Your task to perform on an android device: Change the Address of the letter .
Image 0: 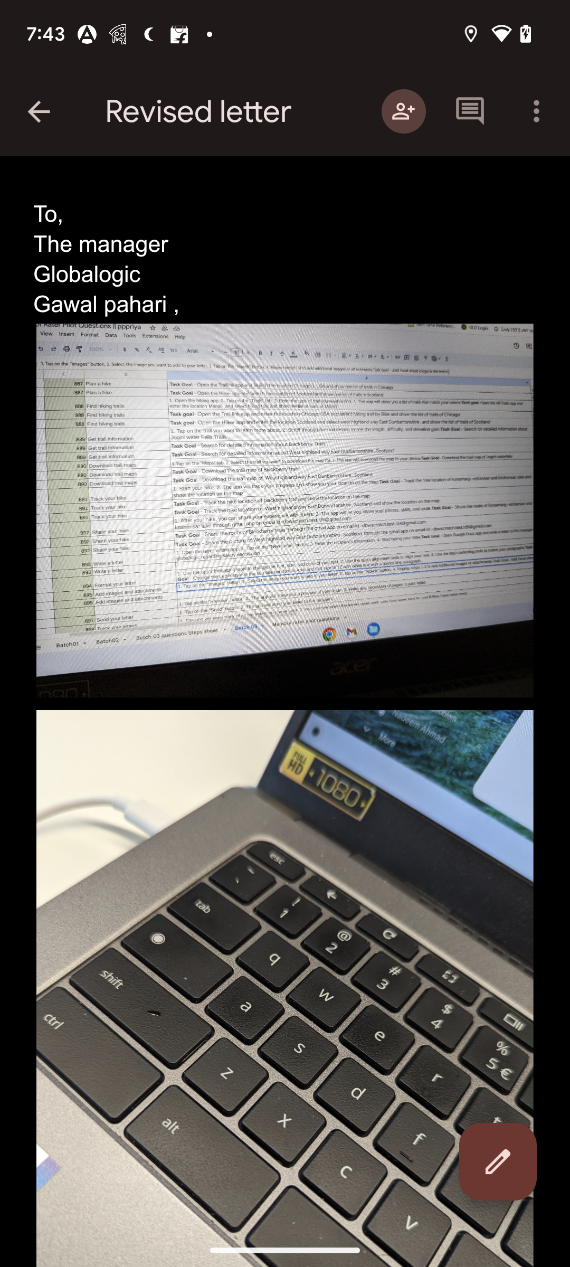
click on the edit symbol at the bottom left corner of the screen 
Step 0: click (498, 1161)
Image 1: 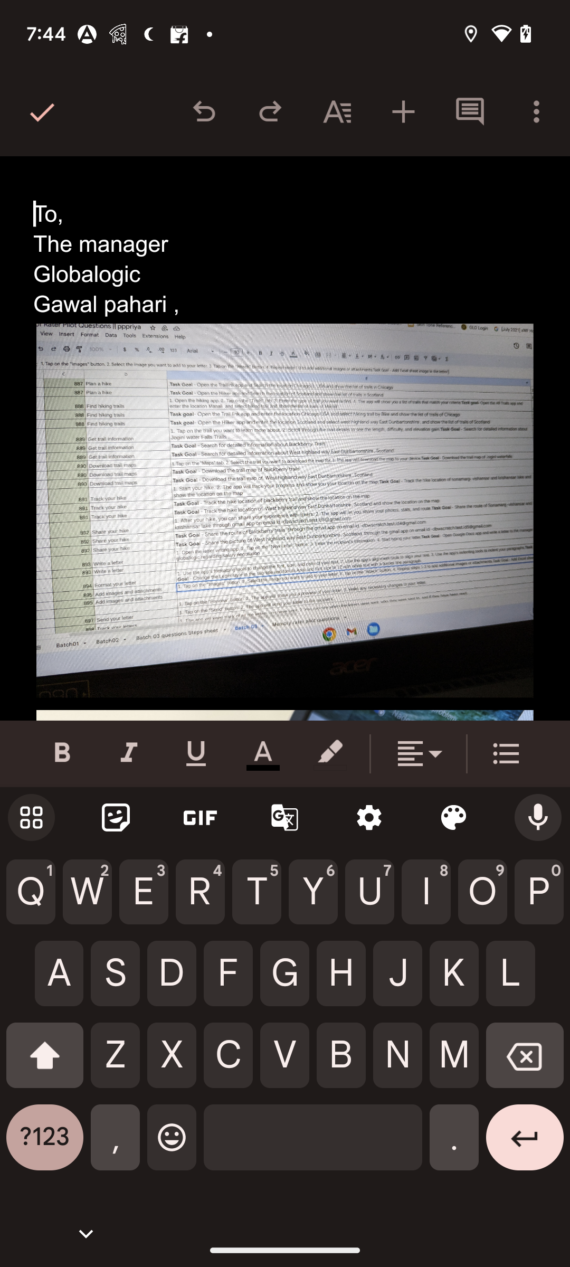
click on the edit symbol at the bottom left corner of the screen 
Step 1: wait
Image 2: 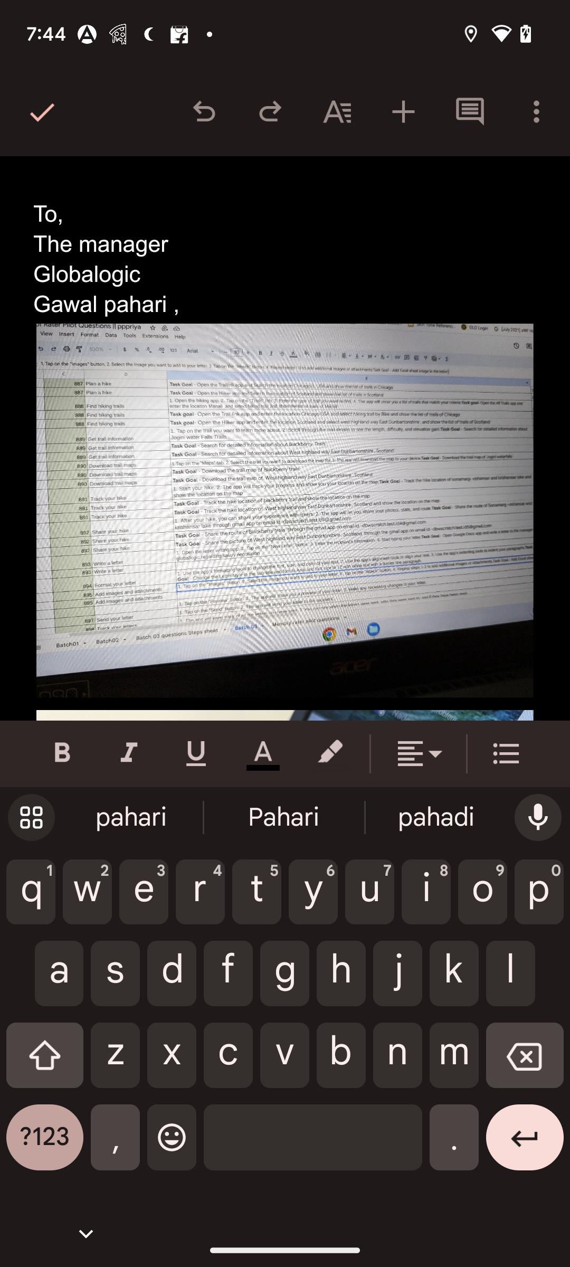
remove gawal pahari 
Step 2: click (525, 1063)
Image 3: 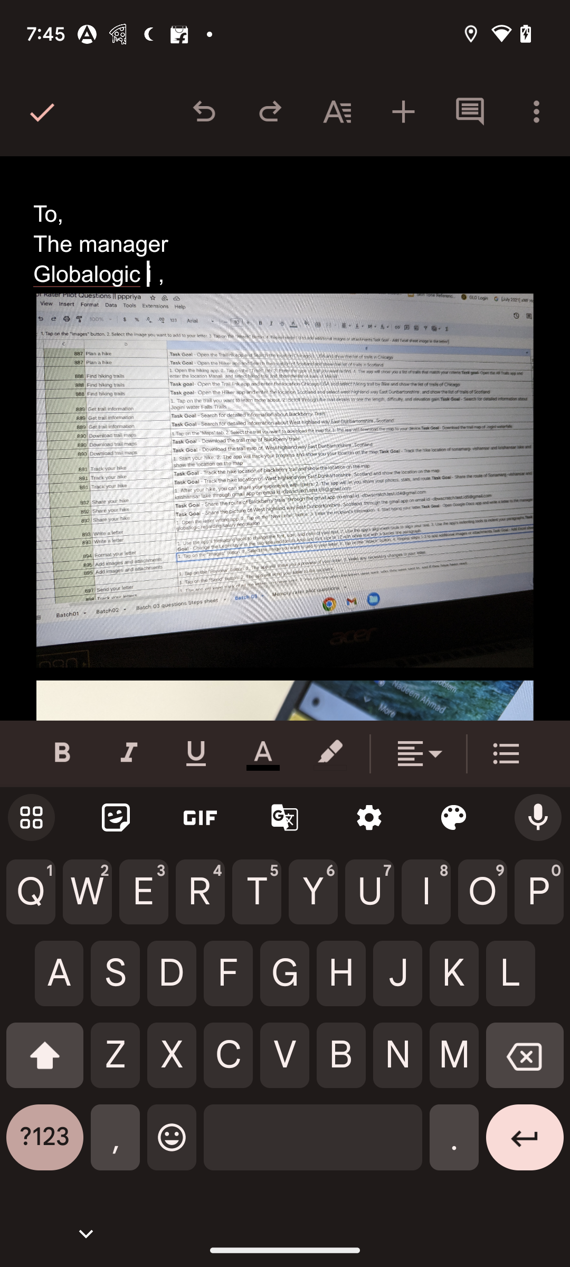
enter Noida sector 89
Step 3: type "Noida sector 99"
Image 4: 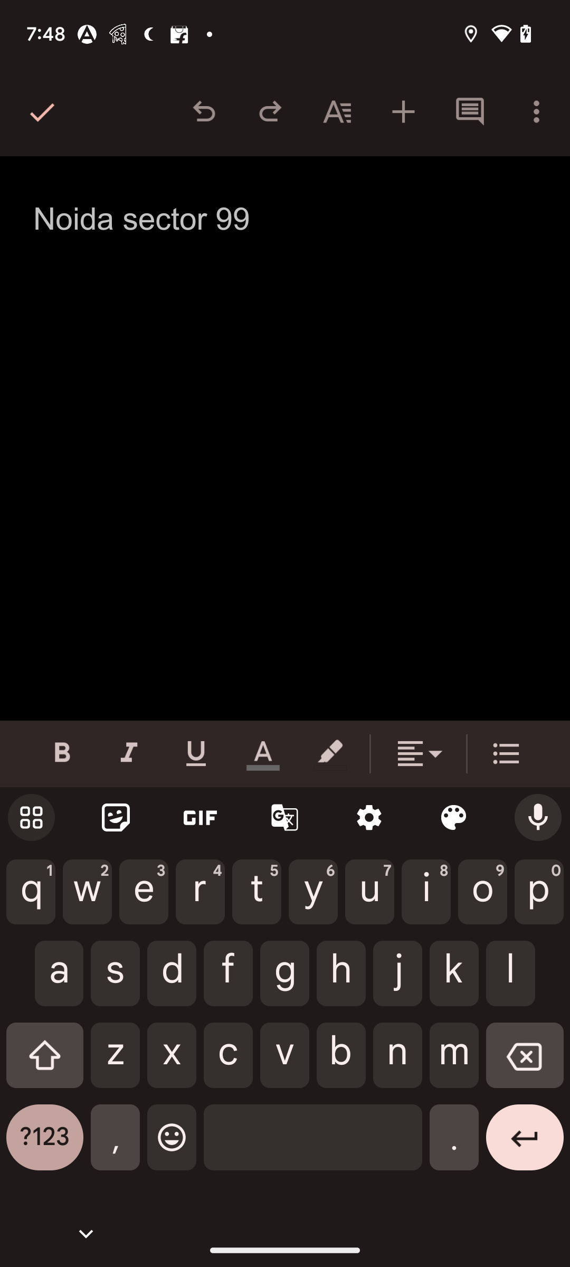
enter Noida sector 89
Step 4: type "Noida sector 99"
Image 5: 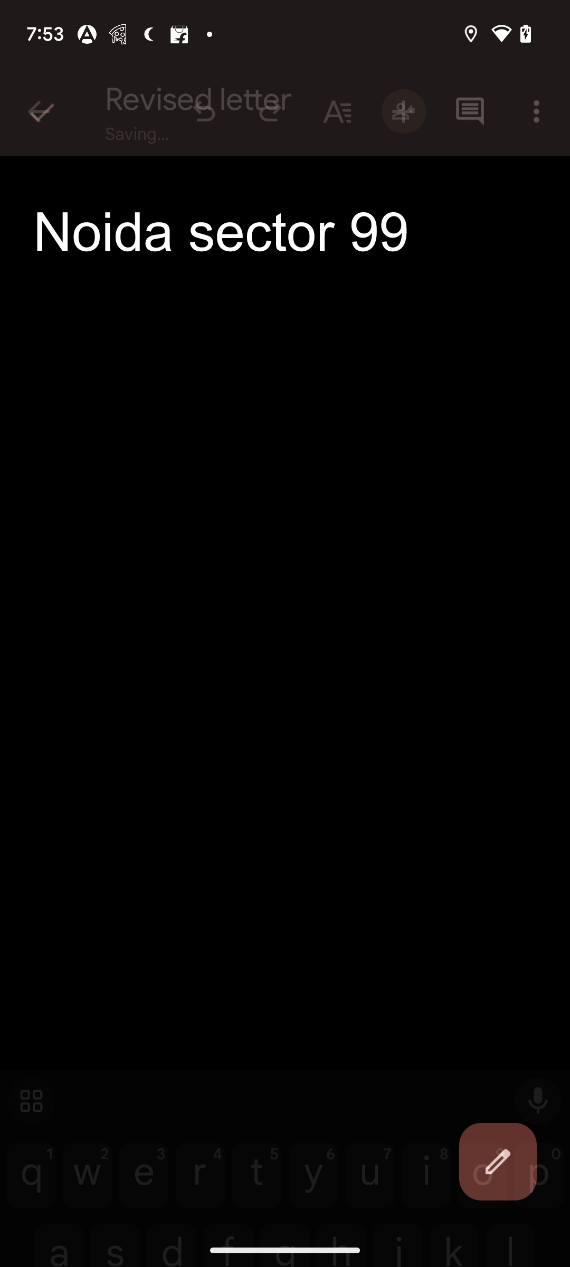
enter Noida sector 89
Step 5: wait